Your task to perform on an android device: Open the Urban Outfitters app, I want to seek out a new pair of activewear since I have to wear it for my daily running.
Image 0: 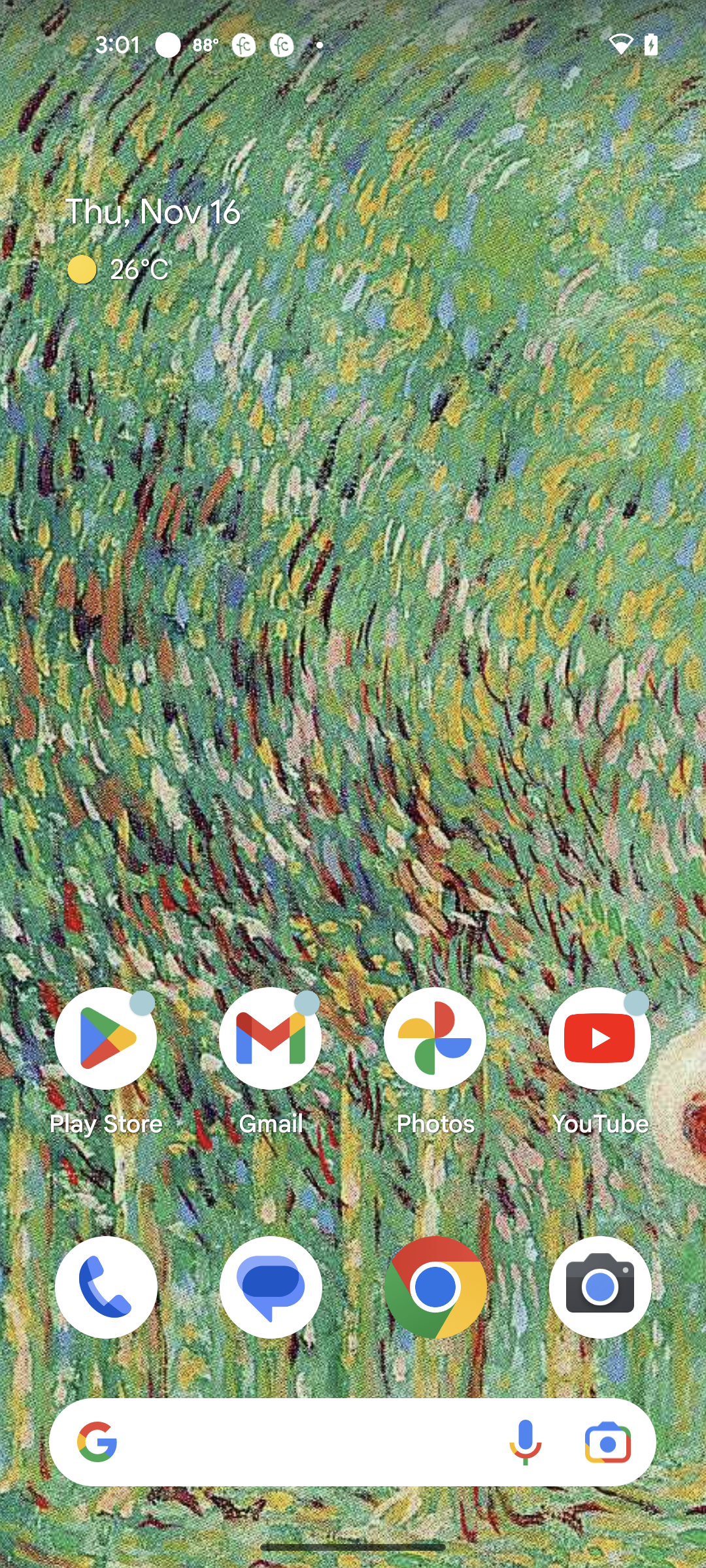
Open the Urban Outfitters app
Step 0: open app "Urban Outfitters"
Image 1: 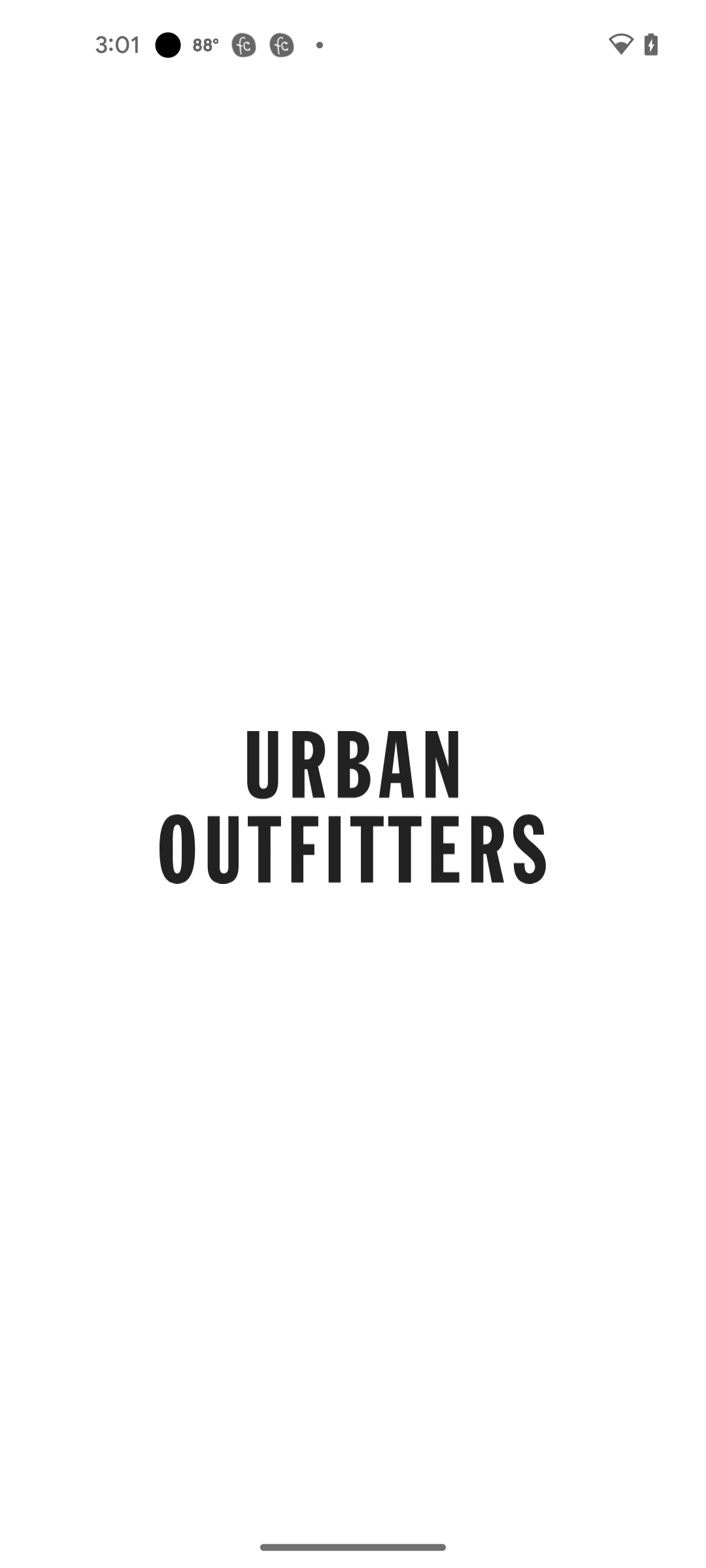
Open the Urban Outfitters app
Step 1: wait
Image 2: 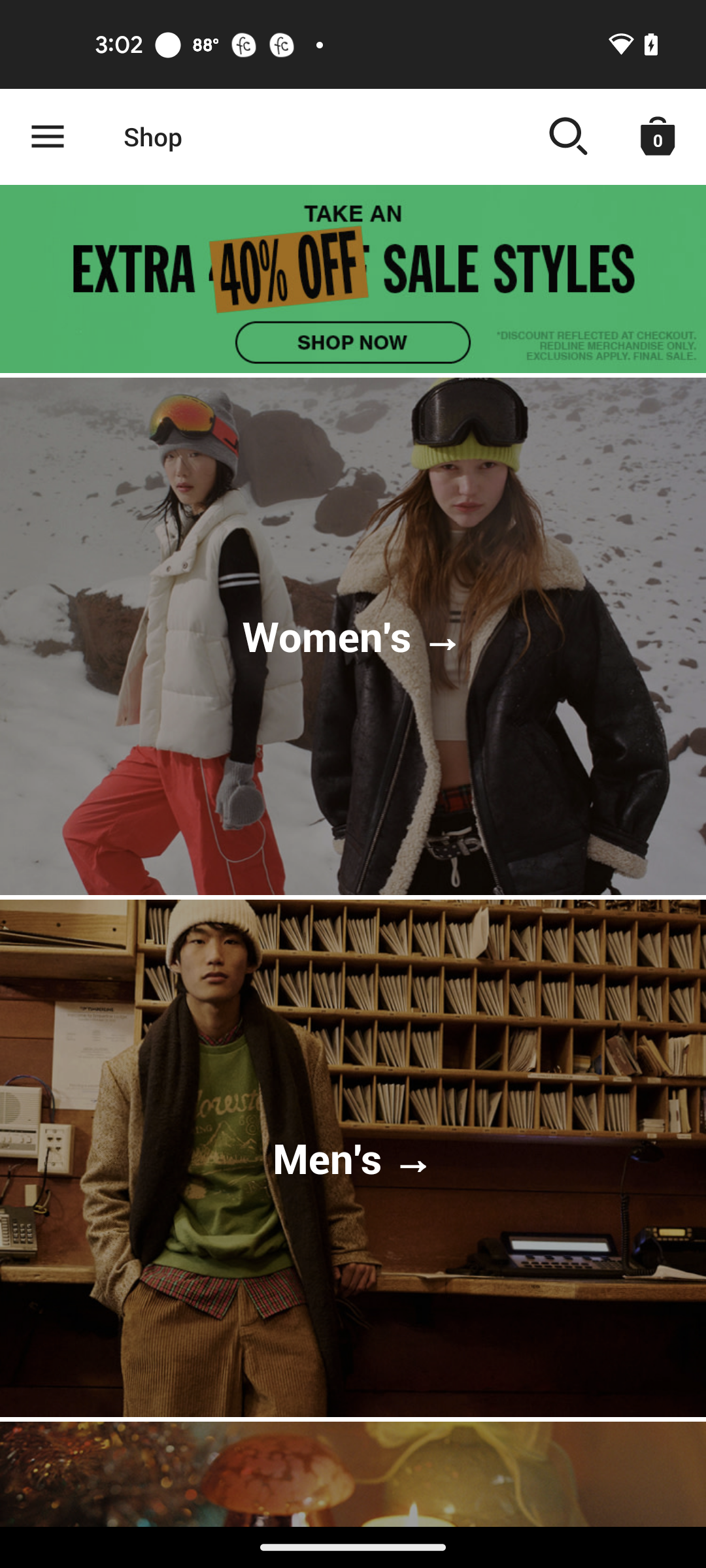
Click on the Men's section
Step 2: click (352, 1158)
Image 3: 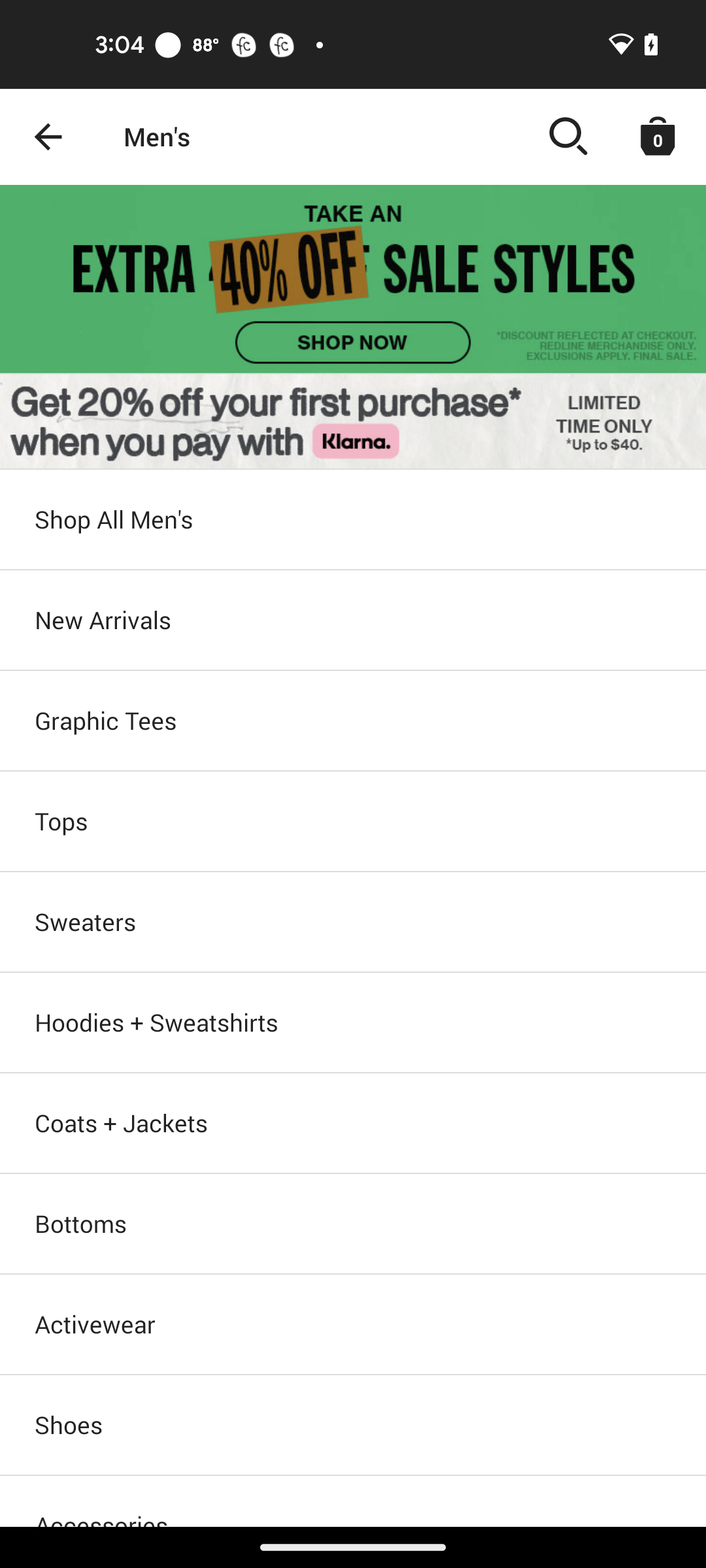
Go to the Active wear category
Step 3: click (353, 1324)